Your task to perform on an android device: I work out on a regular basis but haven't noticed any difference; track the progress of my workouts in the Homeworkout app.
Image 0: 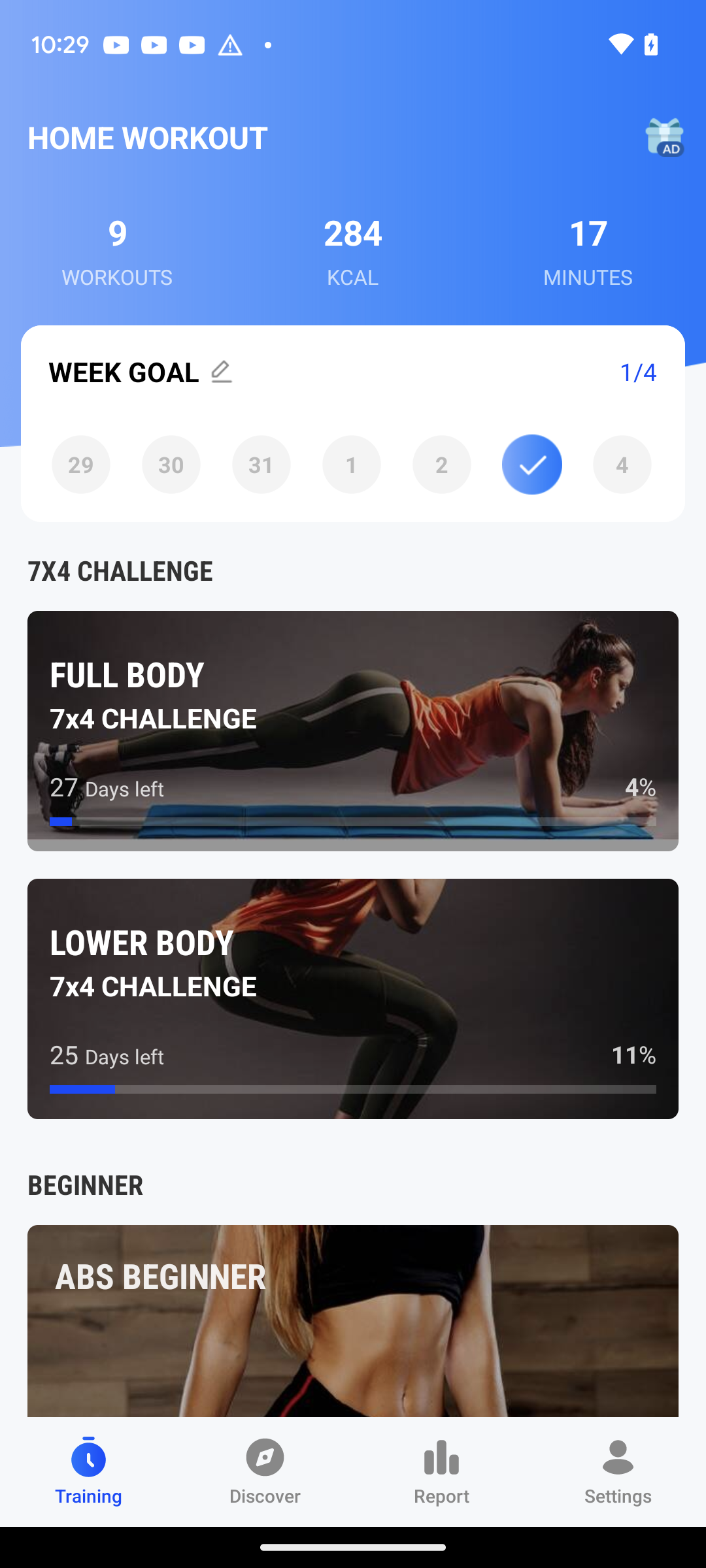
Click on report option at the bottom of the screen
Step 0: click (441, 1495)